Your task to perform on an android device: My mother  accidentally damaged my window glass, so I need to replace the stained glass, therefore I want to use the Etsy app to search for stained window glass .
Image 1: 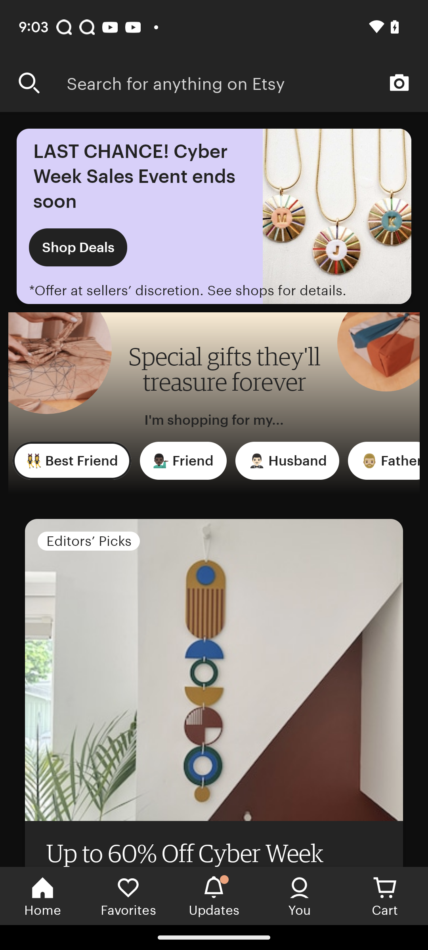
Click on the search bar at the top of the screen
Step 1: click (247, 82)
Image 2: 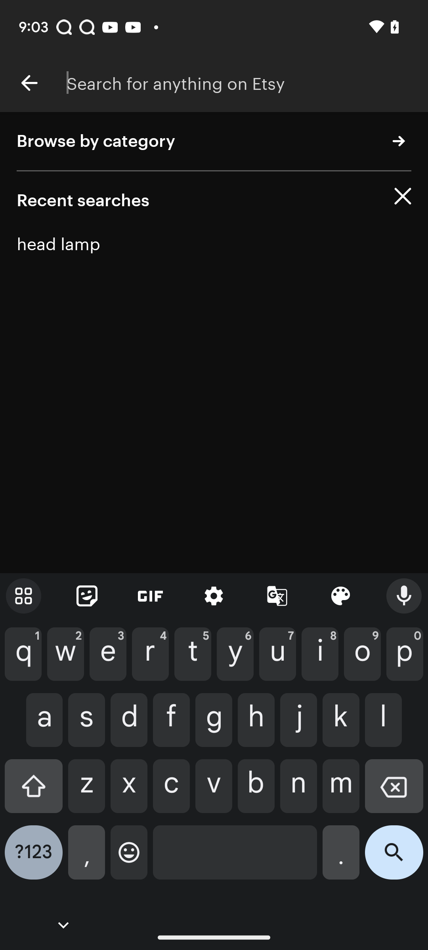
Enter text as stained window glass
Step 2: type "Stained window glass"
Image 3: 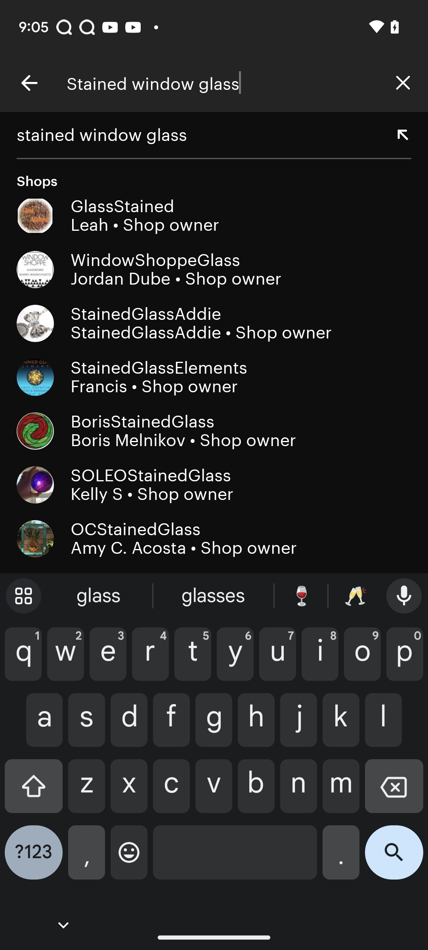
Click on the search icon in the keypad
Step 3: click (394, 859)